Your task to perform on an android device: I'd want to send the yoga video to my friend Cole through Gmail at coledbwpersonatest@gmail.com because I'd like to ask him to join me for a yoga session.
Image 0: 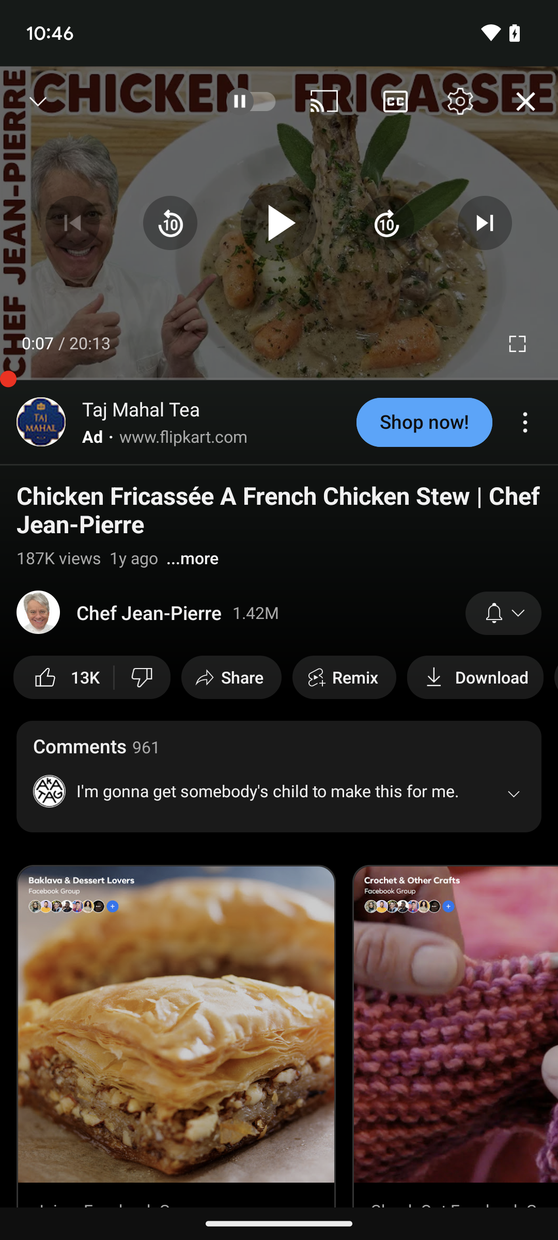
Open the vimeo app
Step 0: open app "Vimeo"
Image 2: 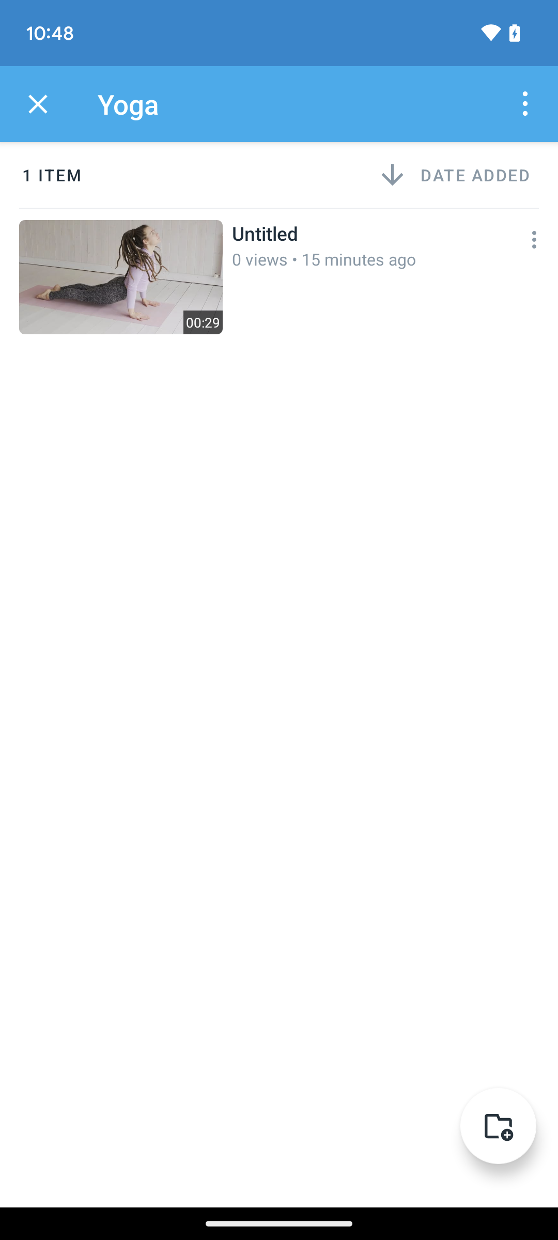
Click on the three dots next to the untitled
Step 2: click (534, 239)
Image 3: 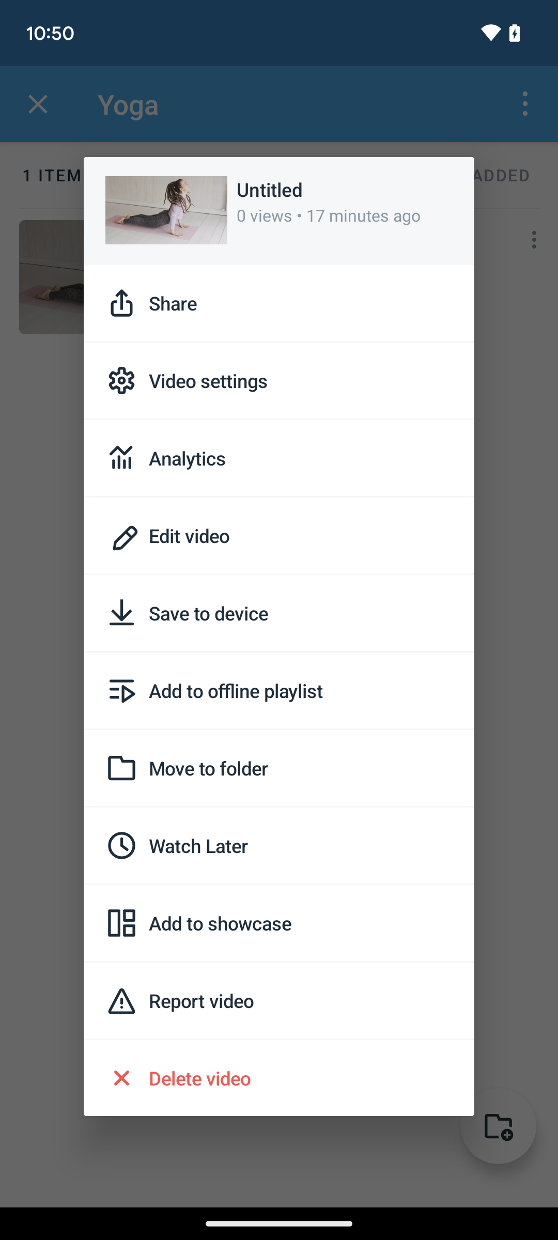
Click on the share option
Step 3: click (279, 303)
Image 4: 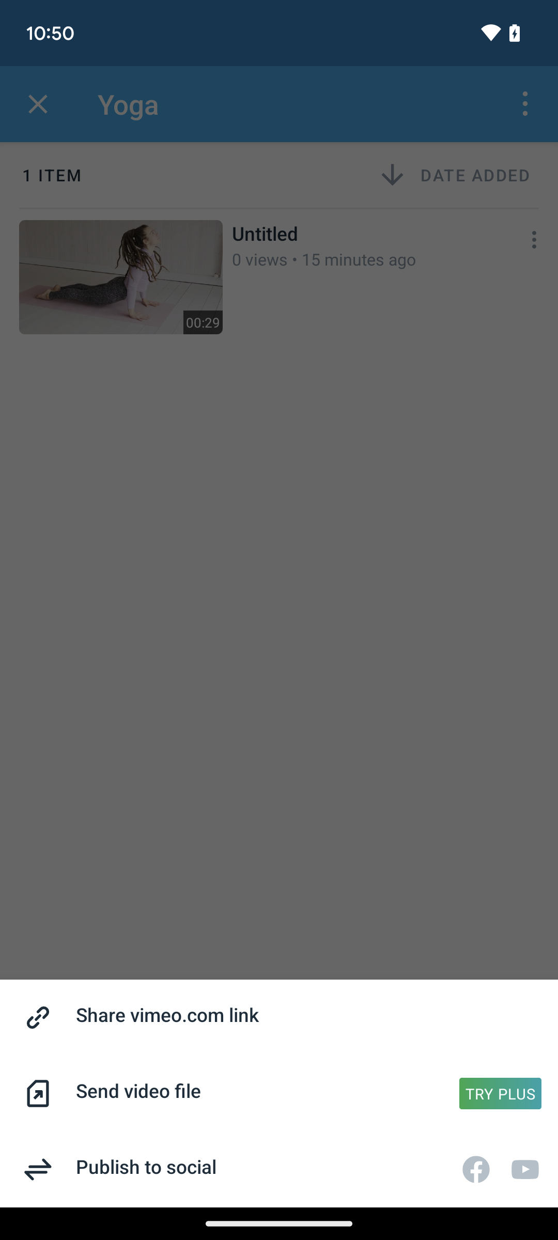
Click on the share vimeo.com link option
Step 4: click (279, 1017)
Image 5: 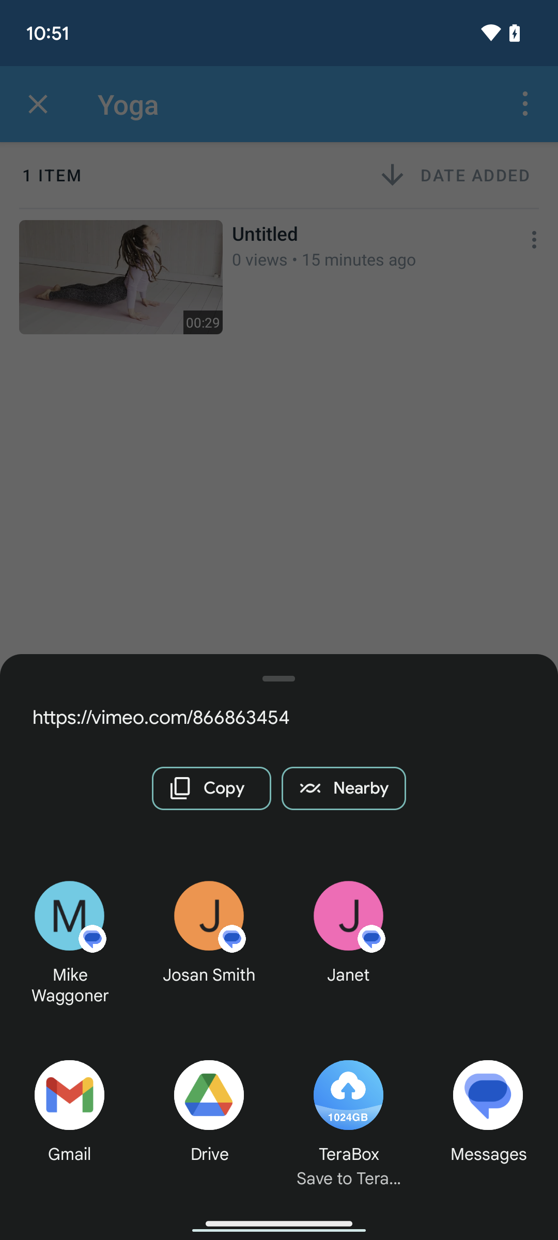
Click on the gmail option
Step 5: click (70, 1115)
Image 6: 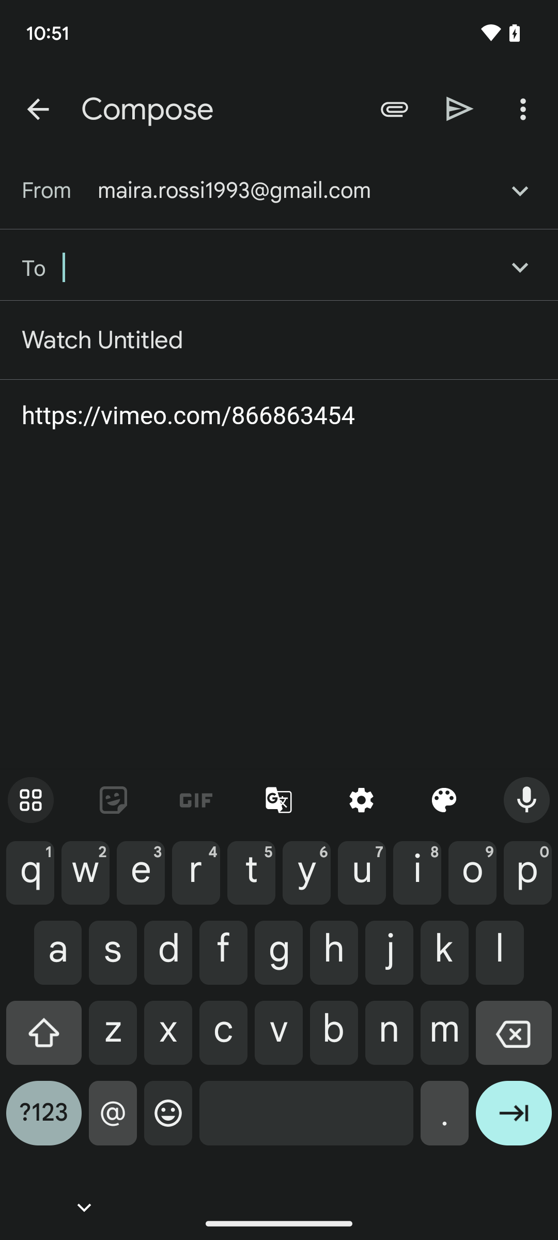
Enter the "to" email id as "coledbwpersonatest@gmail.com"
Step 6: type "coledbwpersonatest@gmail.com"
Image 7: 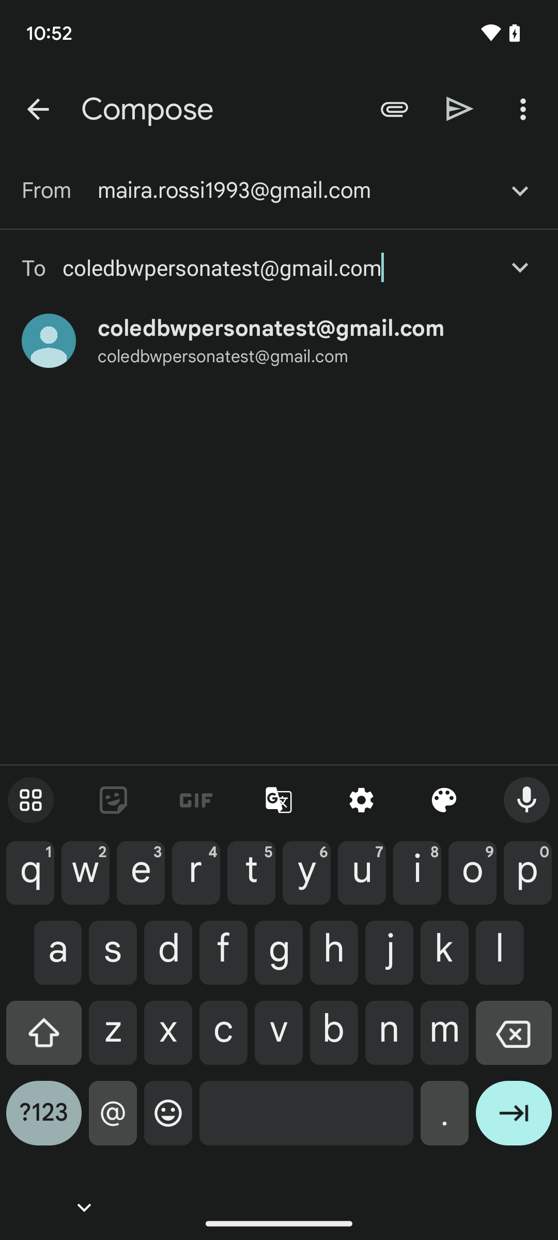
Click on the send icon at the top of the screen
Step 7: click (460, 109)